Your task to perform on an android device: I would like to shop Nike Precision 6 in shoe size 9.
Image 0: 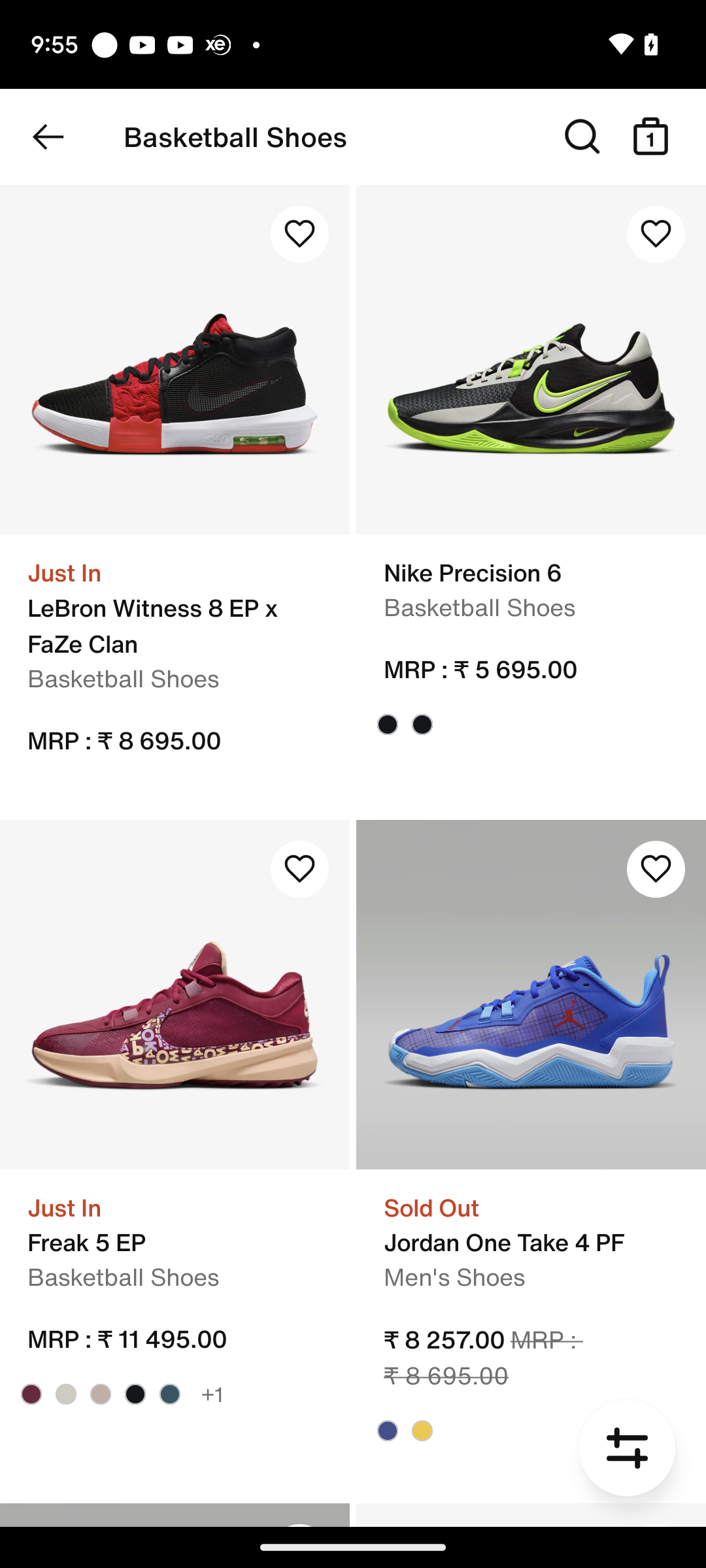
Click on the Nike Precision 6
Step 0: click (531, 359)
Image 1: 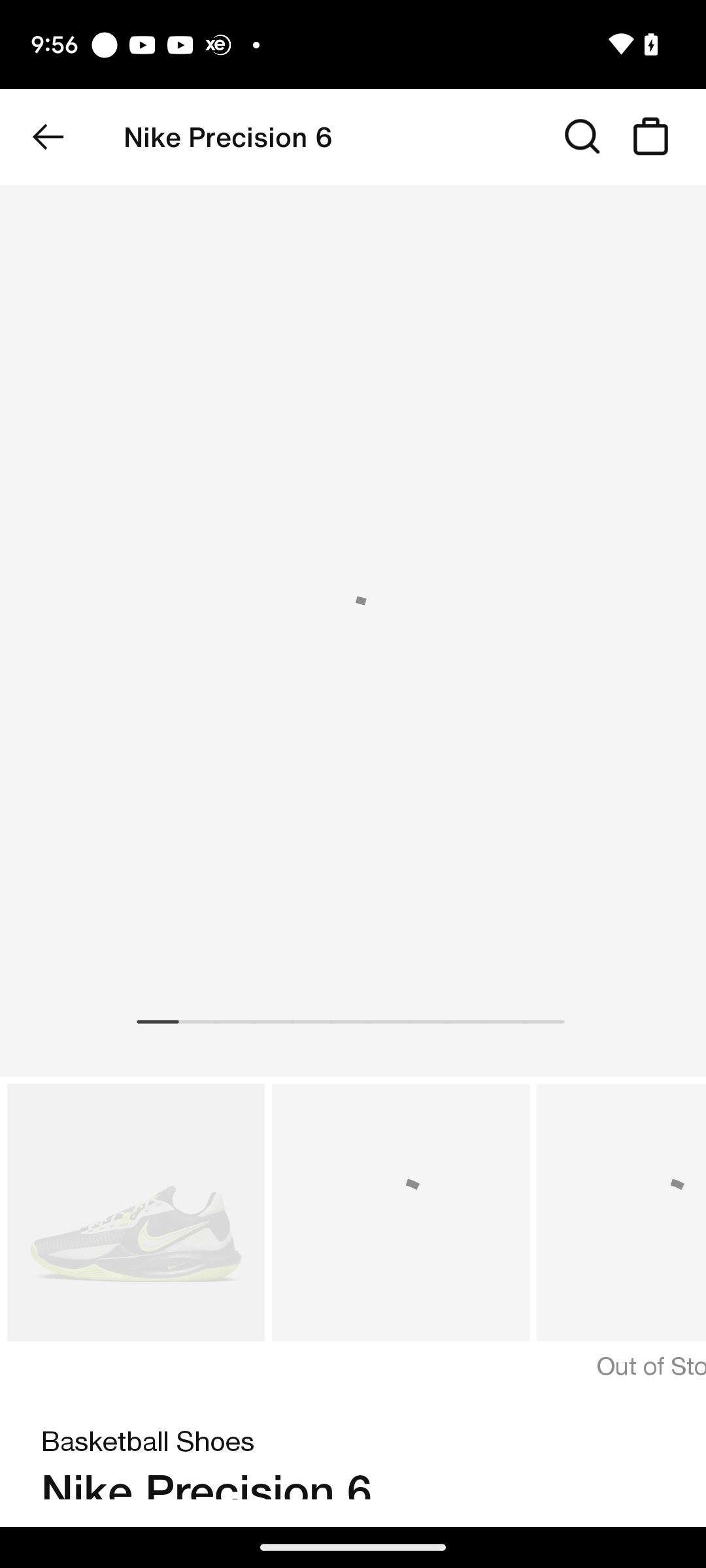
Click on the Nike Precision 6
Step 1: click (531, 359)
Image 2: 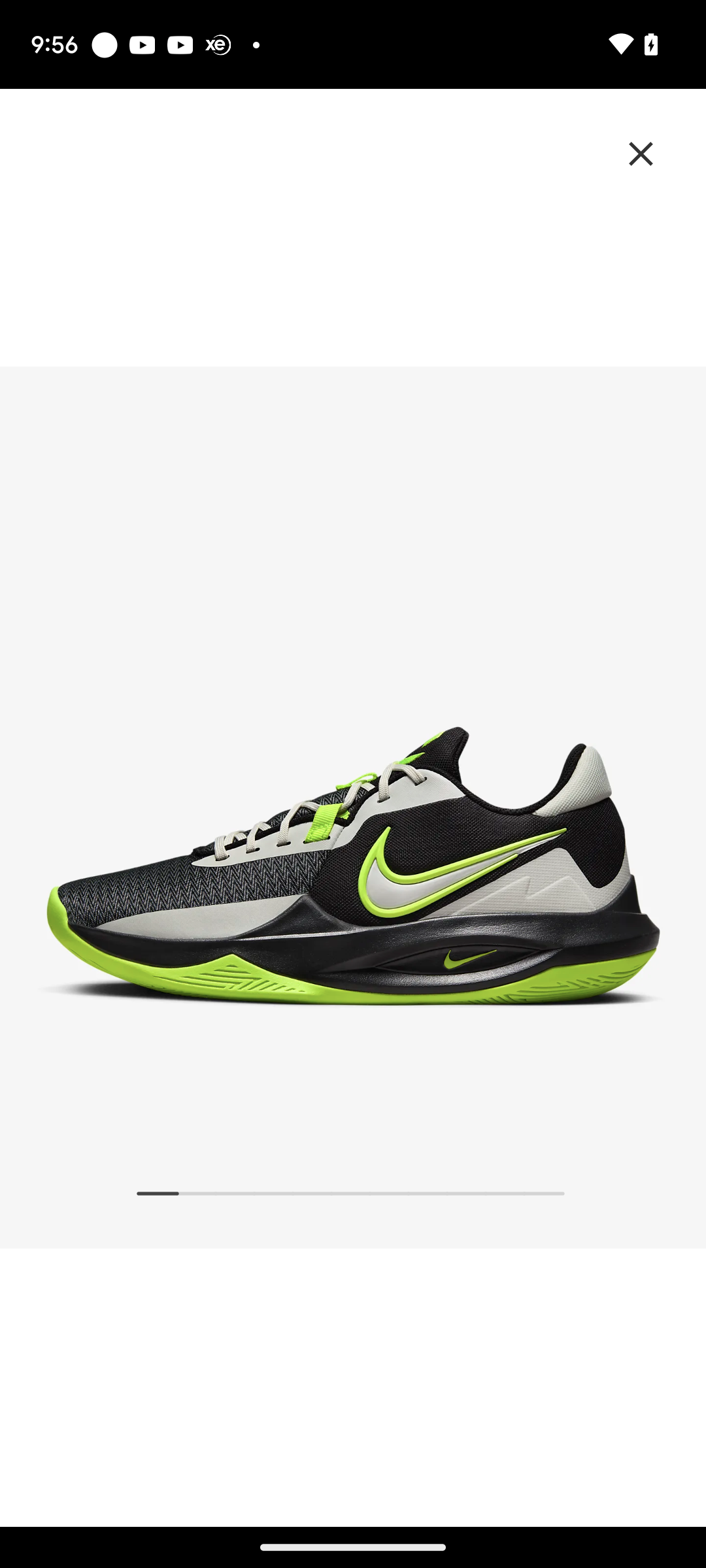
Click on the Nike Precision 6
Step 2: wait
Image 3: 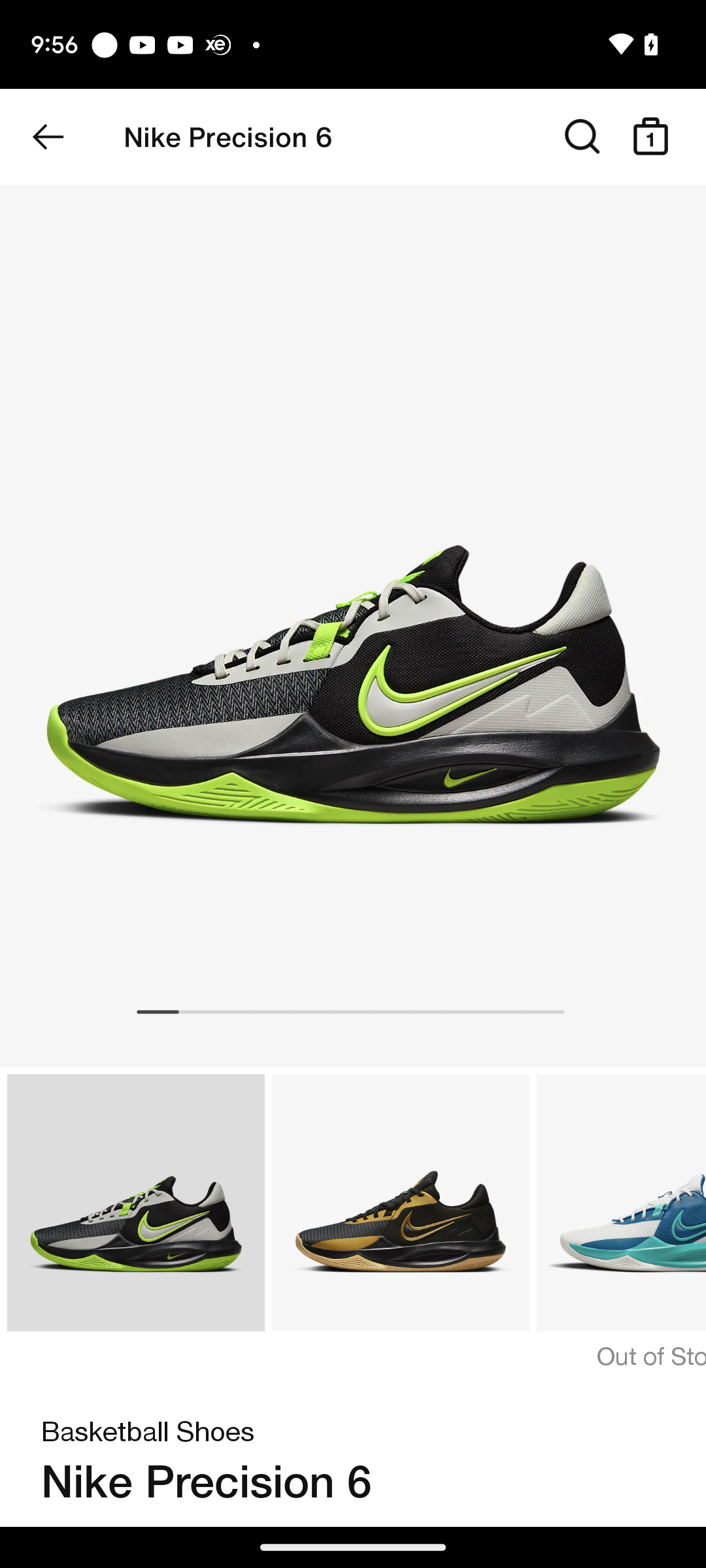
Swipe up to select size 9
Step 3: scroll down
Image 5: 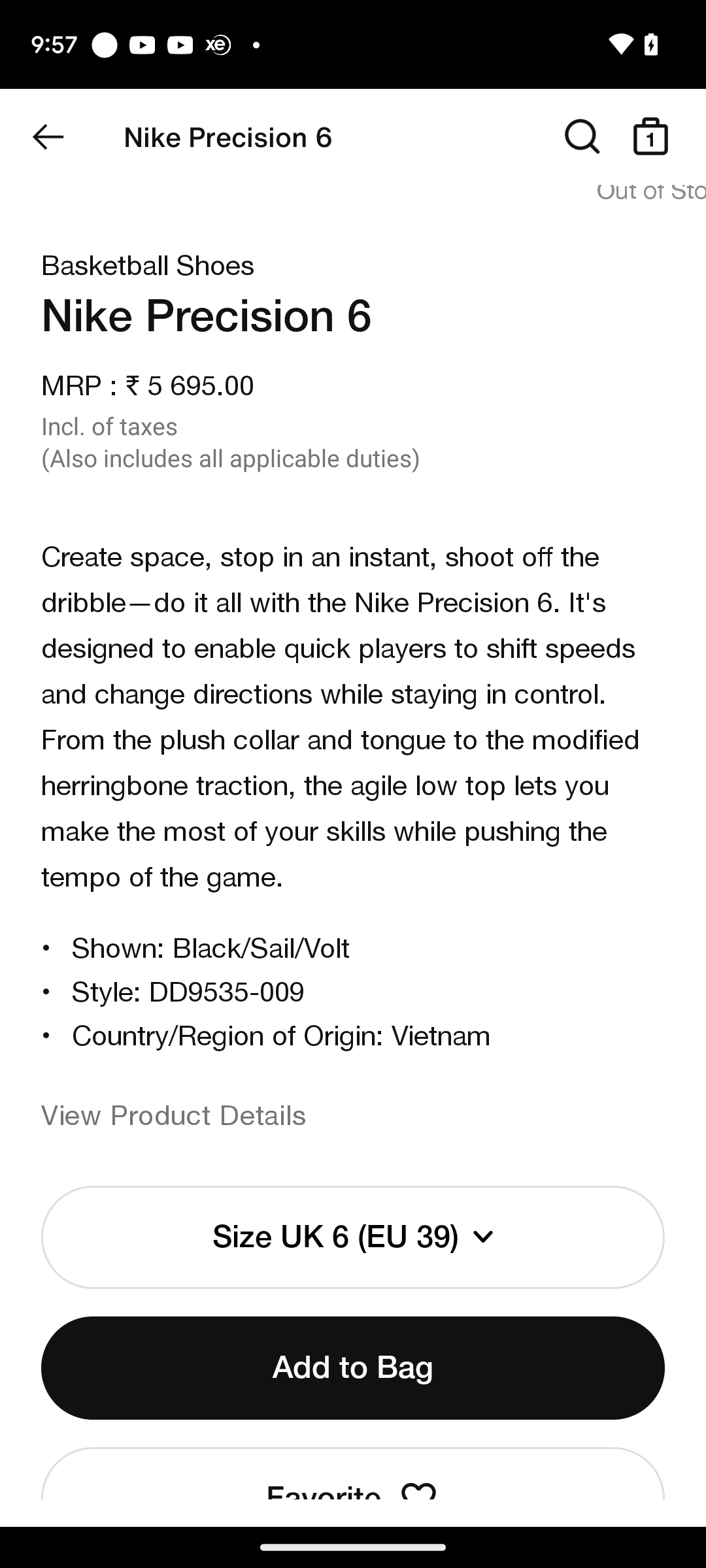
Select size tab
Step 5: click (353, 1237)
Image 6: 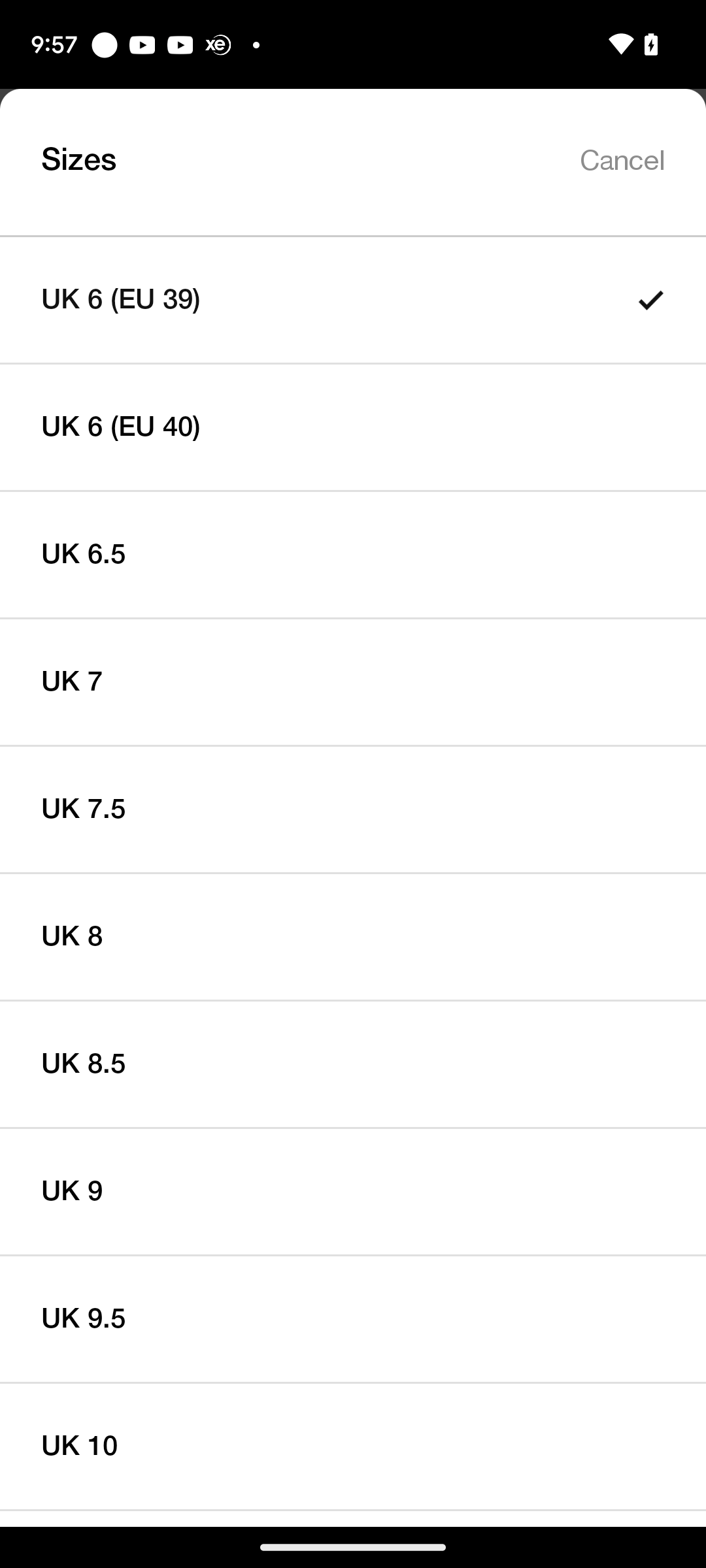
Selecr size 9
Step 6: click (352, 1191)